Your task to perform on an android device: Open DoorDash app, Enter zipcode 98101 and search for 7-Eleven, gluten free restaurant
Image 0: 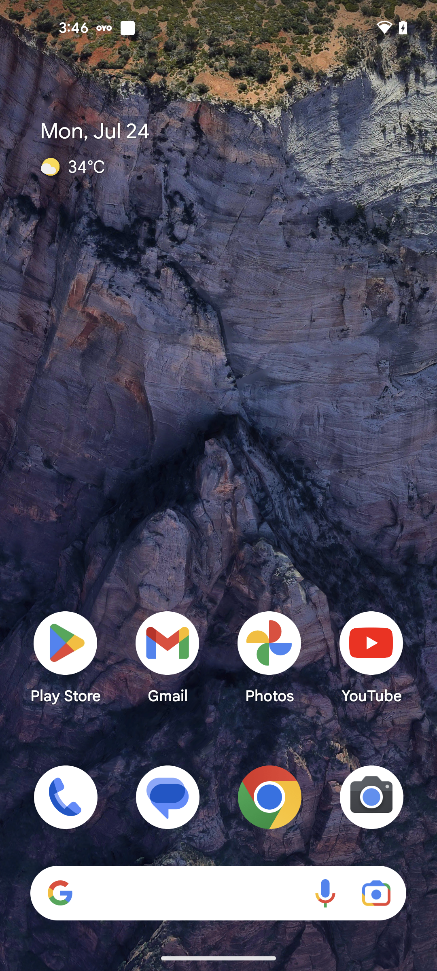
Open DoorDash app
Step 0: open app "DoorDash"
Image 1: 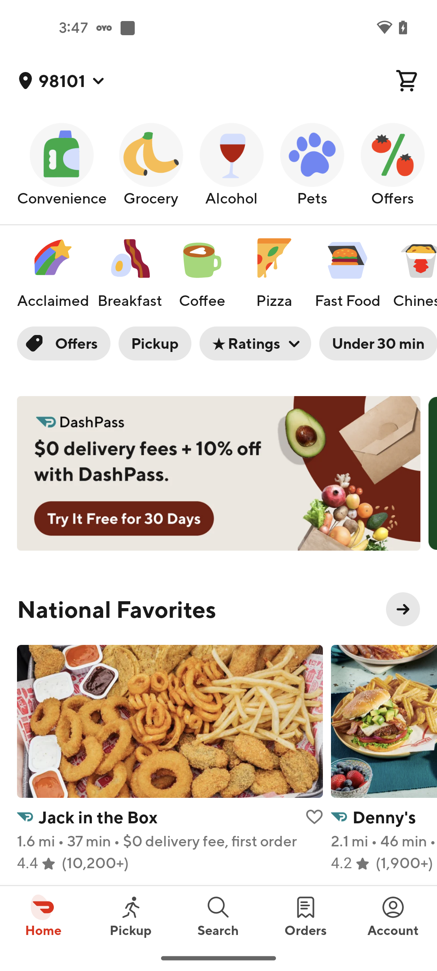
Go to the Search tab
Step 1: click (218, 916)
Image 2: 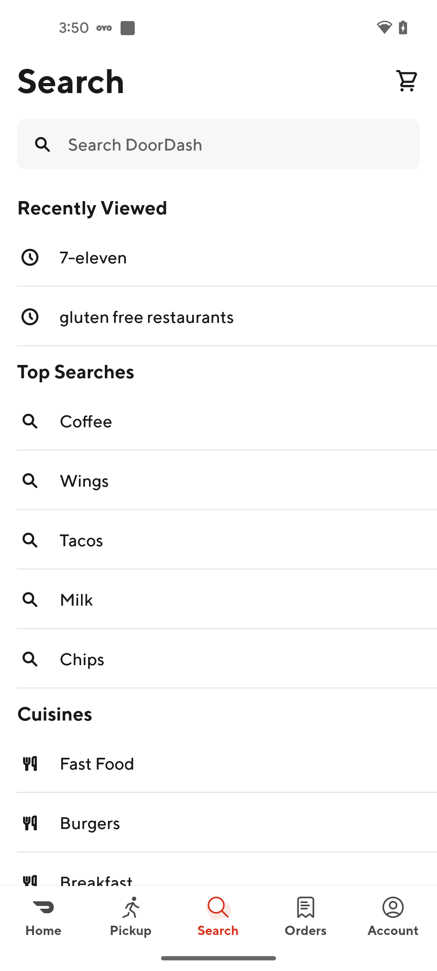
Click on the search bar
Step 2: click (235, 144)
Image 3: 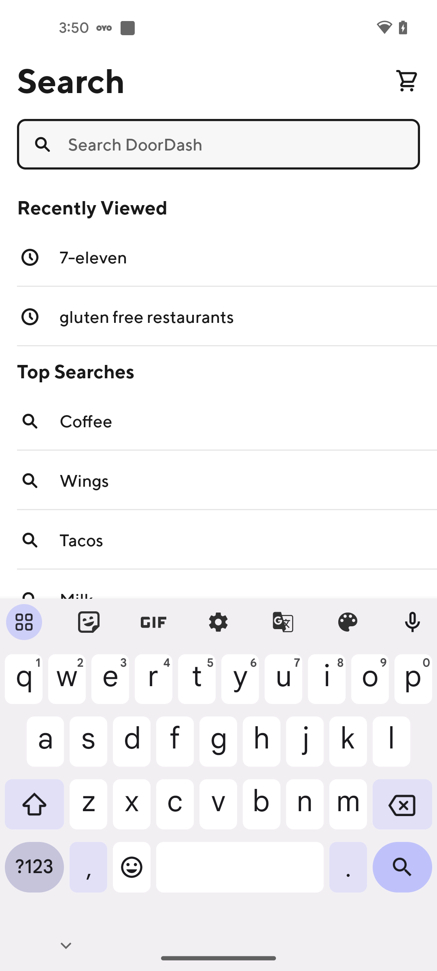
Search for 7-Eleven, Gluten free restaurant
Step 3: type "7-Eleven, gluten free restaurant"
Image 4: 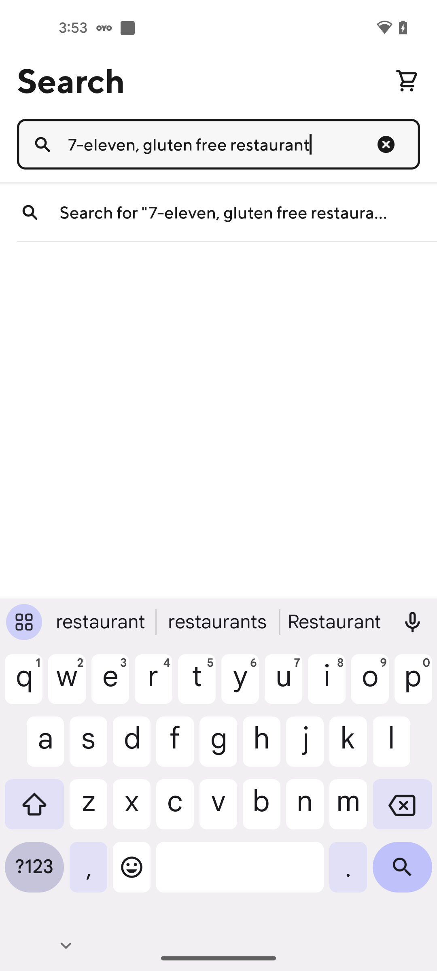
Click on the Search icon at the bottom right corner of the screen
Step 4: click (402, 873)